Your task to perform on an android device: Delete the food note
Image 0: 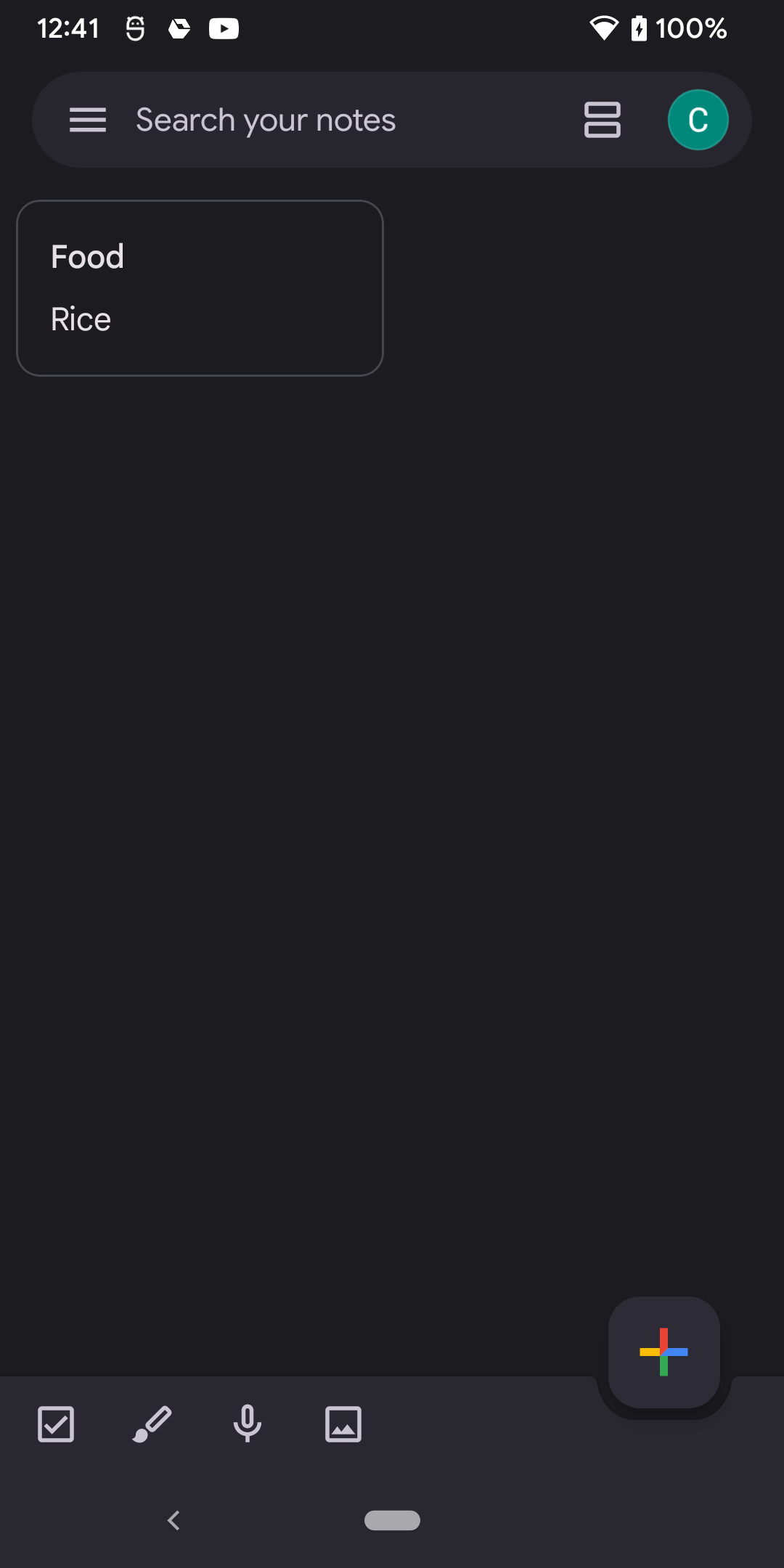
click on Food note
Step 0: click (200, 288)
Image 1: 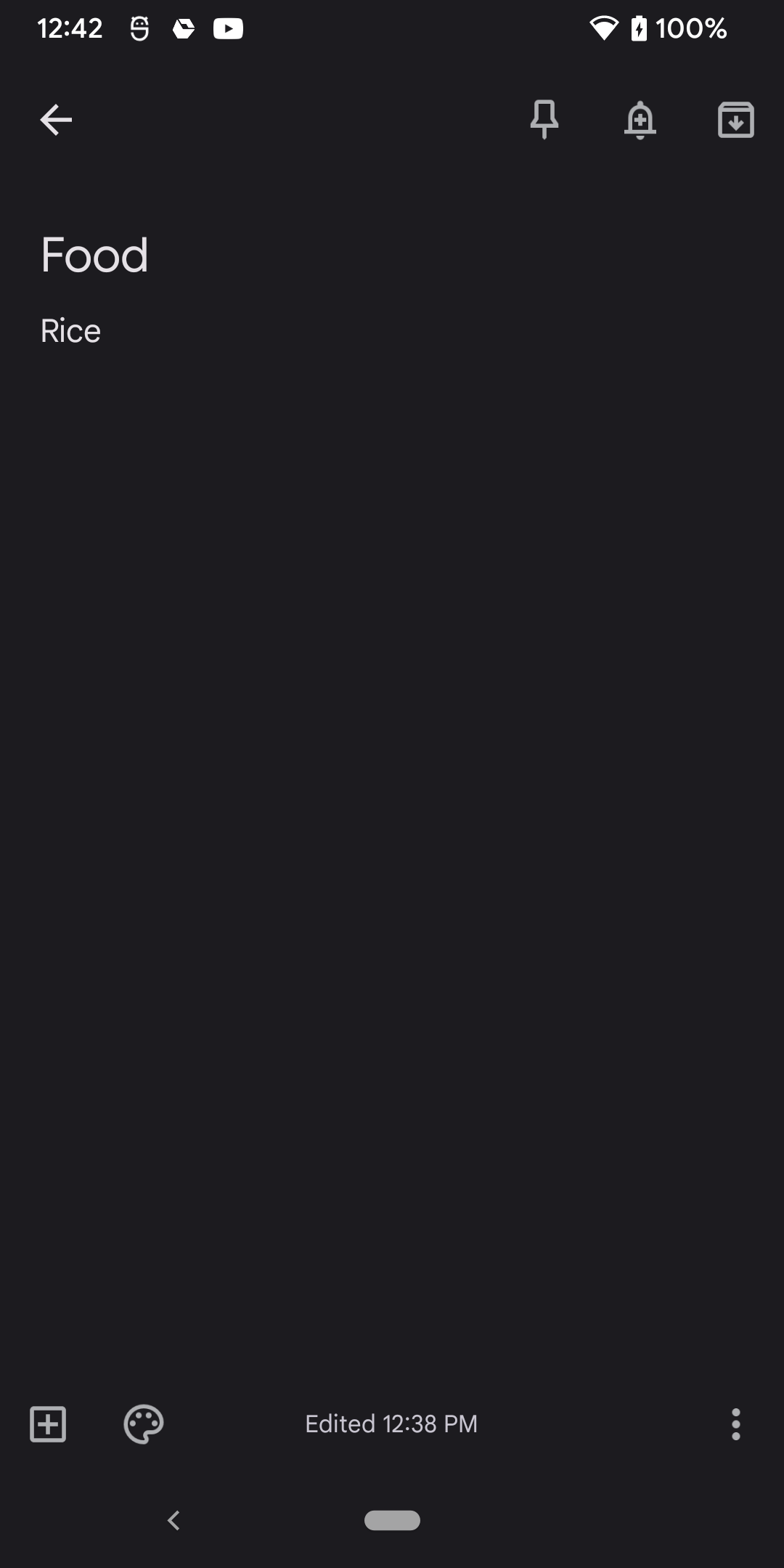
click on three dots at bottom right corner
Step 1: click (735, 1424)
Image 2: 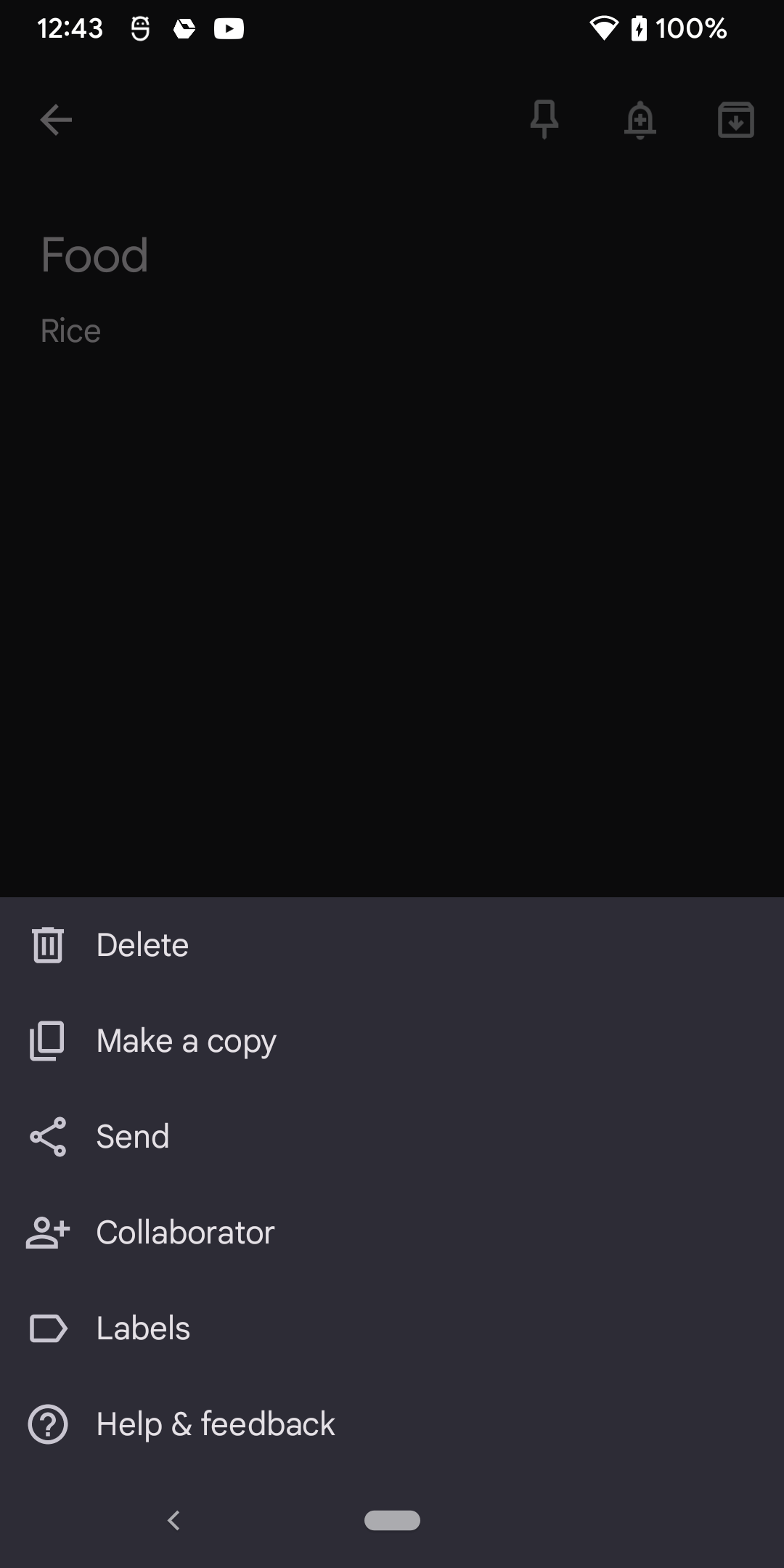
click on Delete
Step 2: click (392, 945)